Your task to perform on an android device: My manager has asked me to create an event titled as RCA meet , Create an event titled as RCA meet for 26th September at 09:30 AM in the Calendar app.
Image 0: 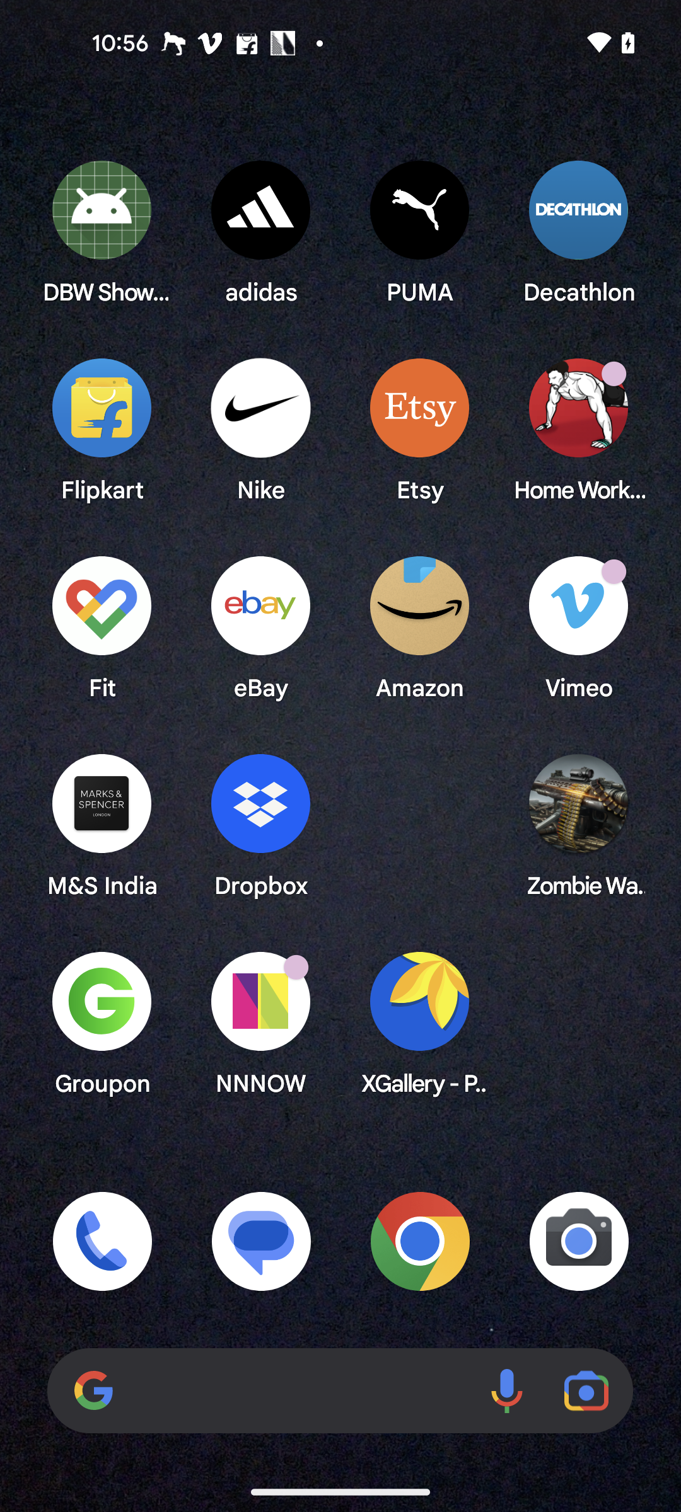
Open the Calendar app
Step 0: open app "Calendar"
Image 1: 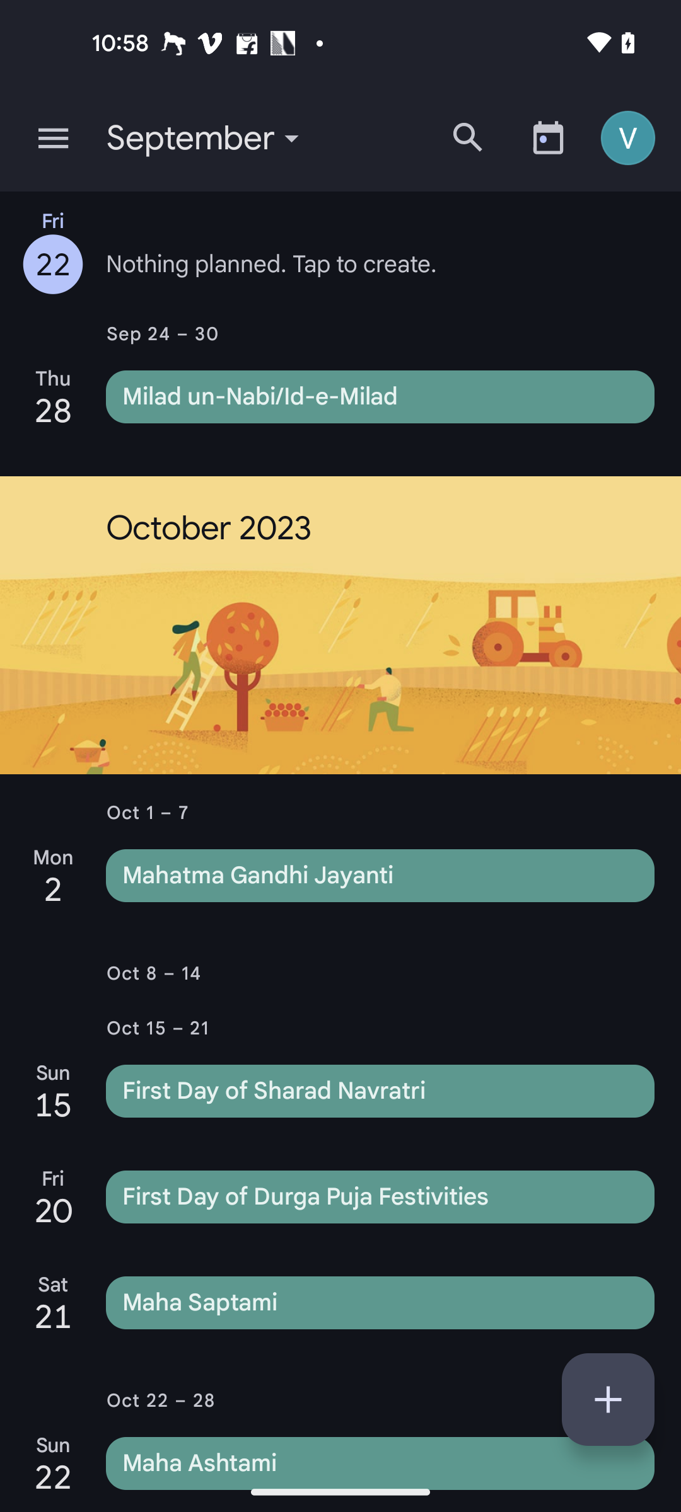
Click on the plus icon at the bottom right corner of the screen
Step 1: click (608, 1399)
Image 2: 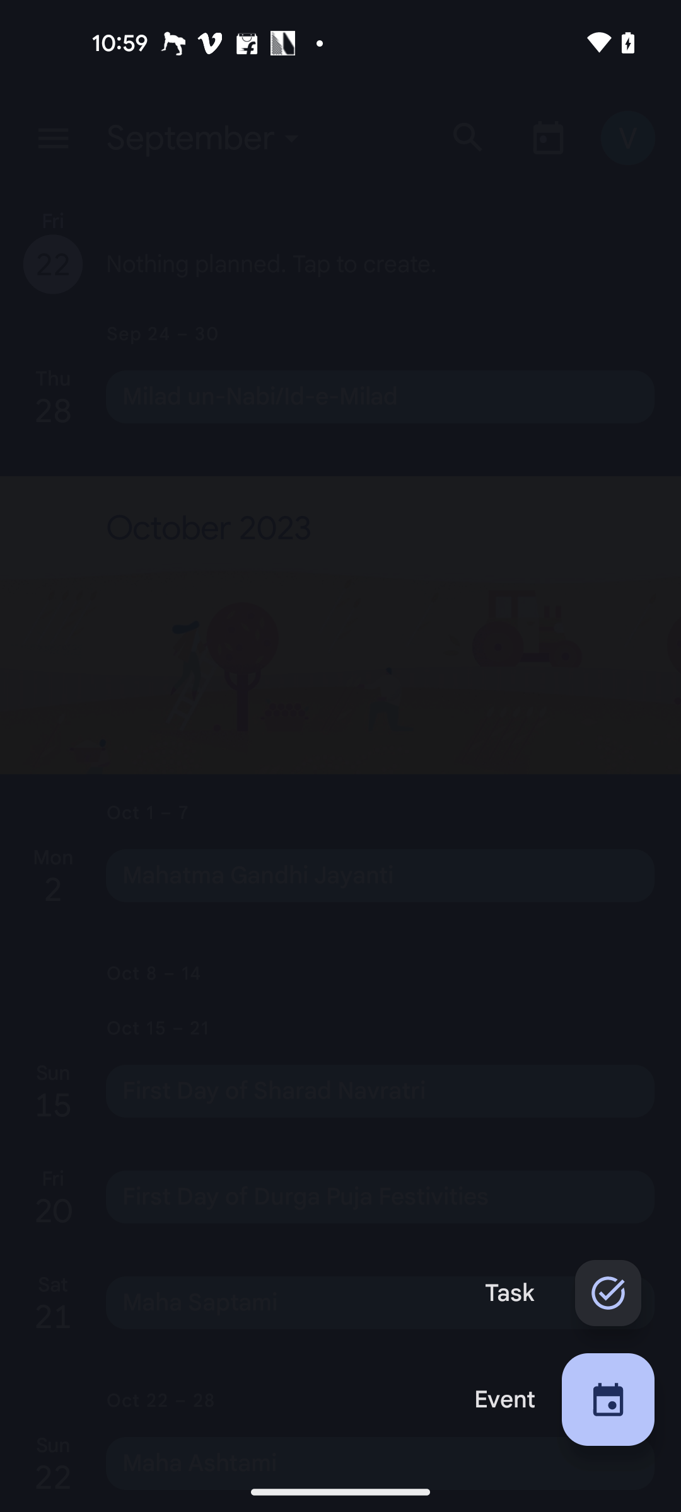
Select the event option
Step 2: click (504, 1399)
Image 3: 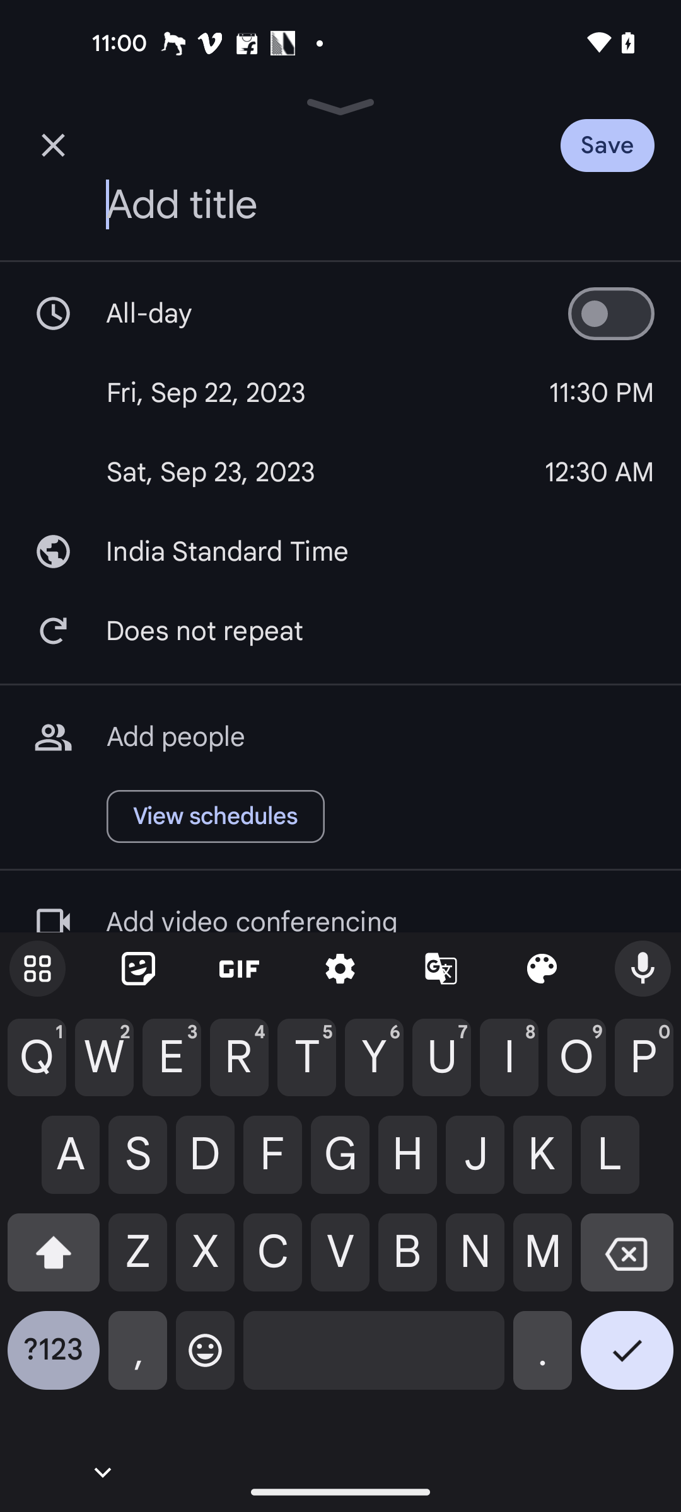
Add the Event title as RCA meet
Step 3: type "RCA meet"
Image 4: 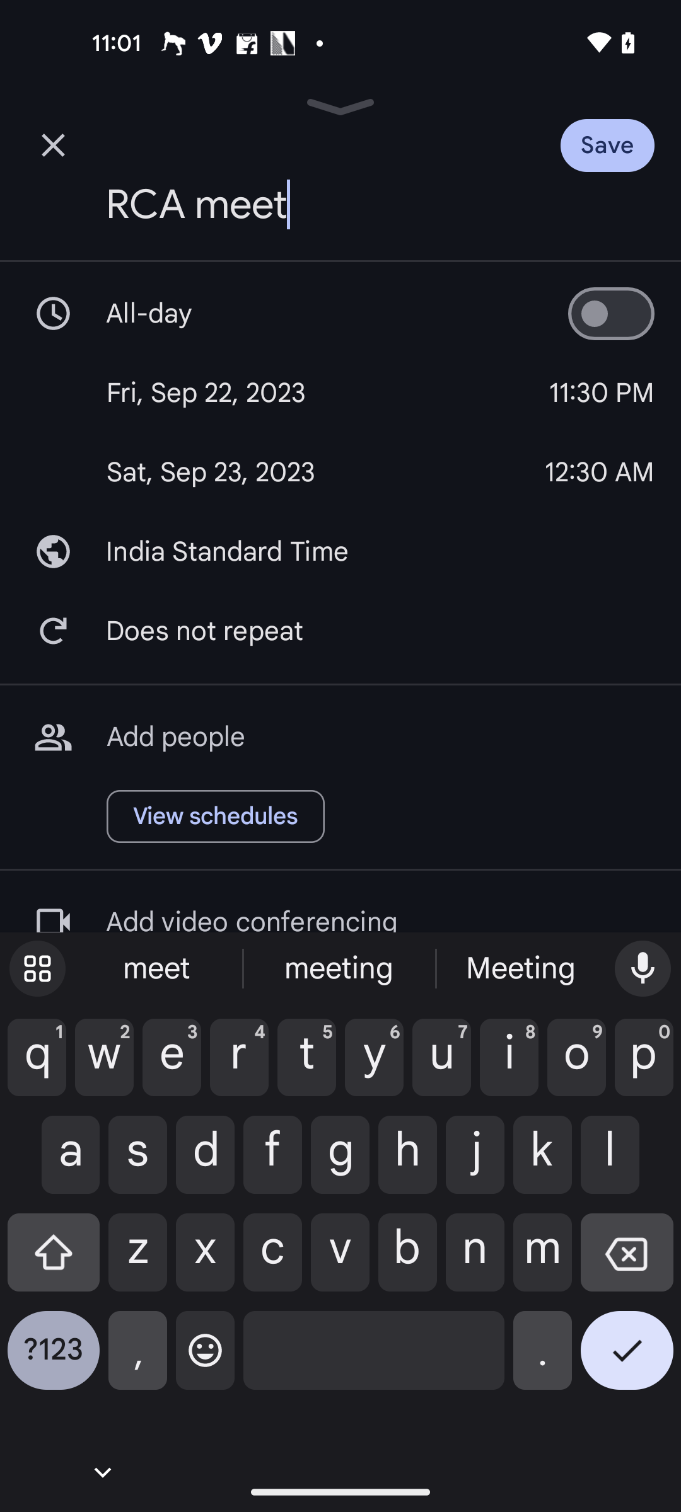
Go to the dates section
Step 4: click (327, 392)
Image 5: 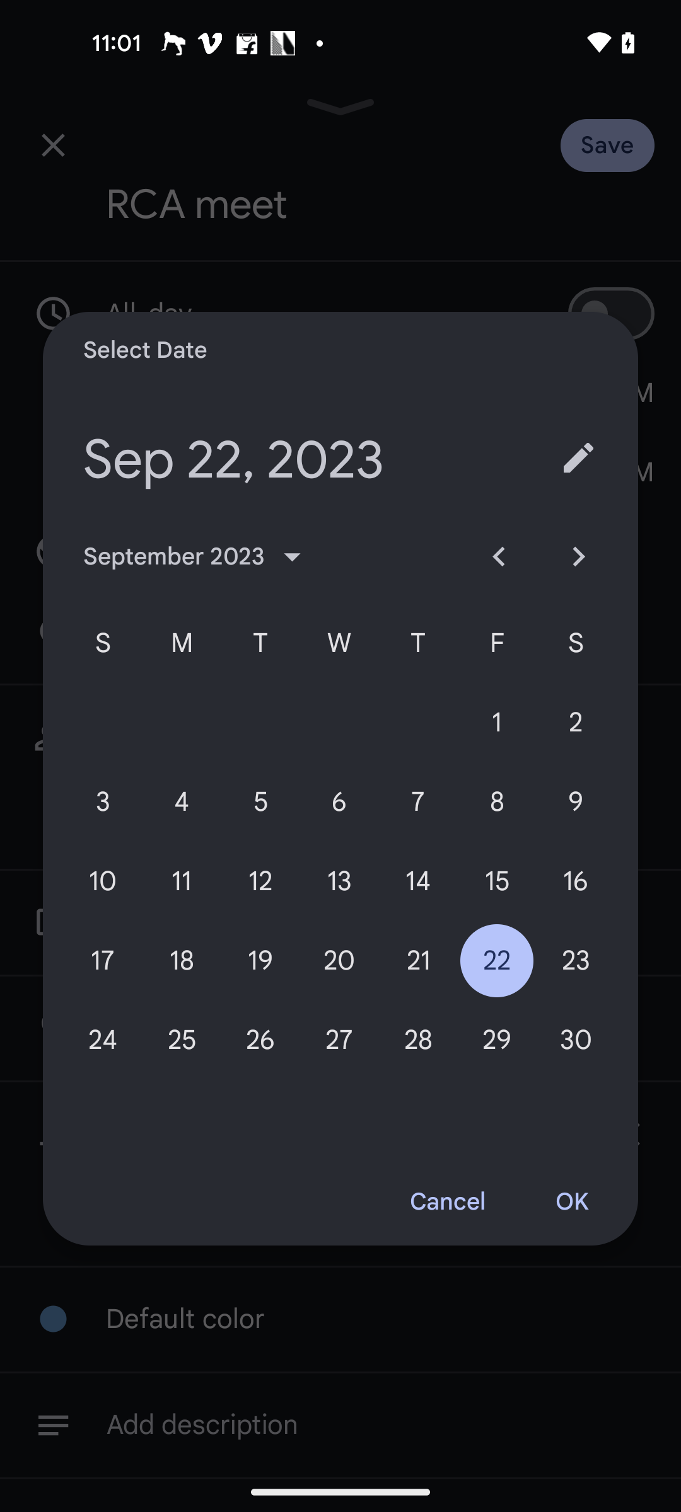
Set the event date to 26th September
Step 5: click (260, 1039)
Image 6: 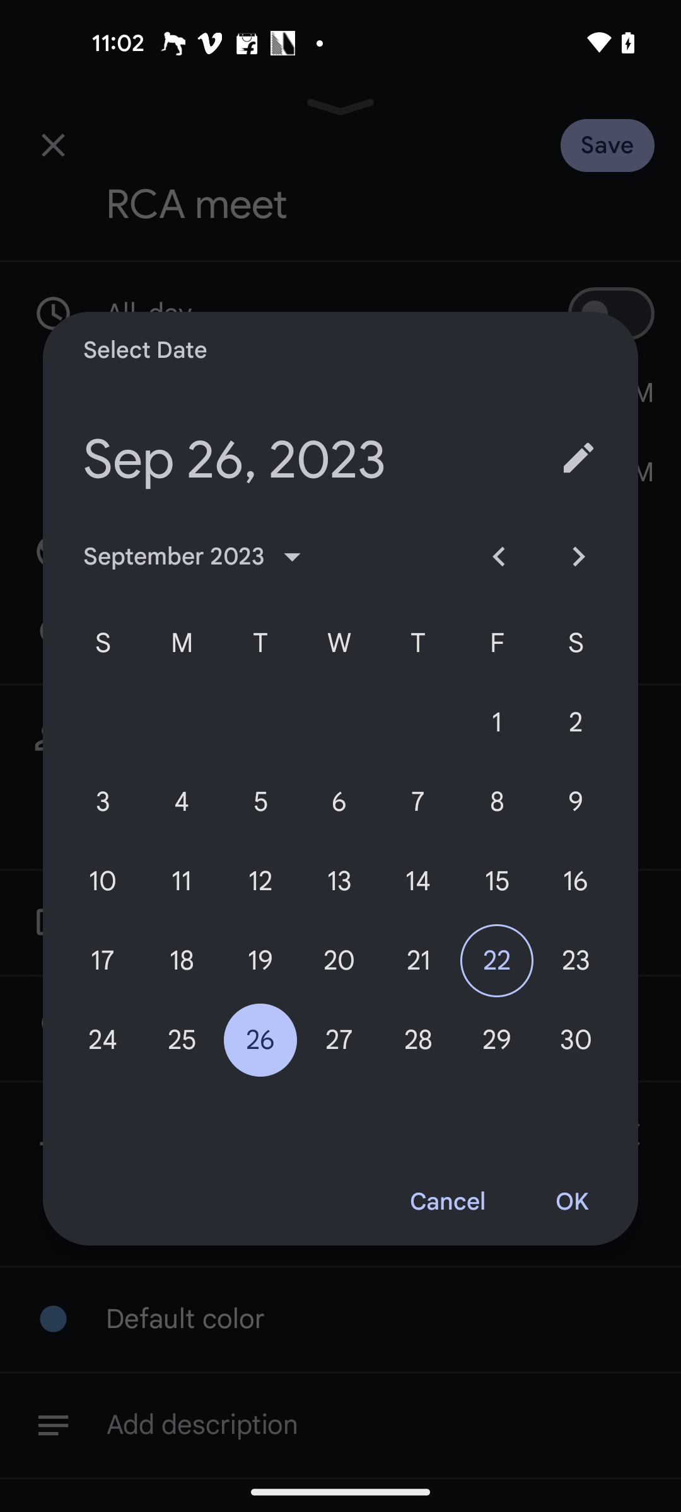
Click on the OK button in the pop up
Step 6: click (571, 1202)
Image 7: 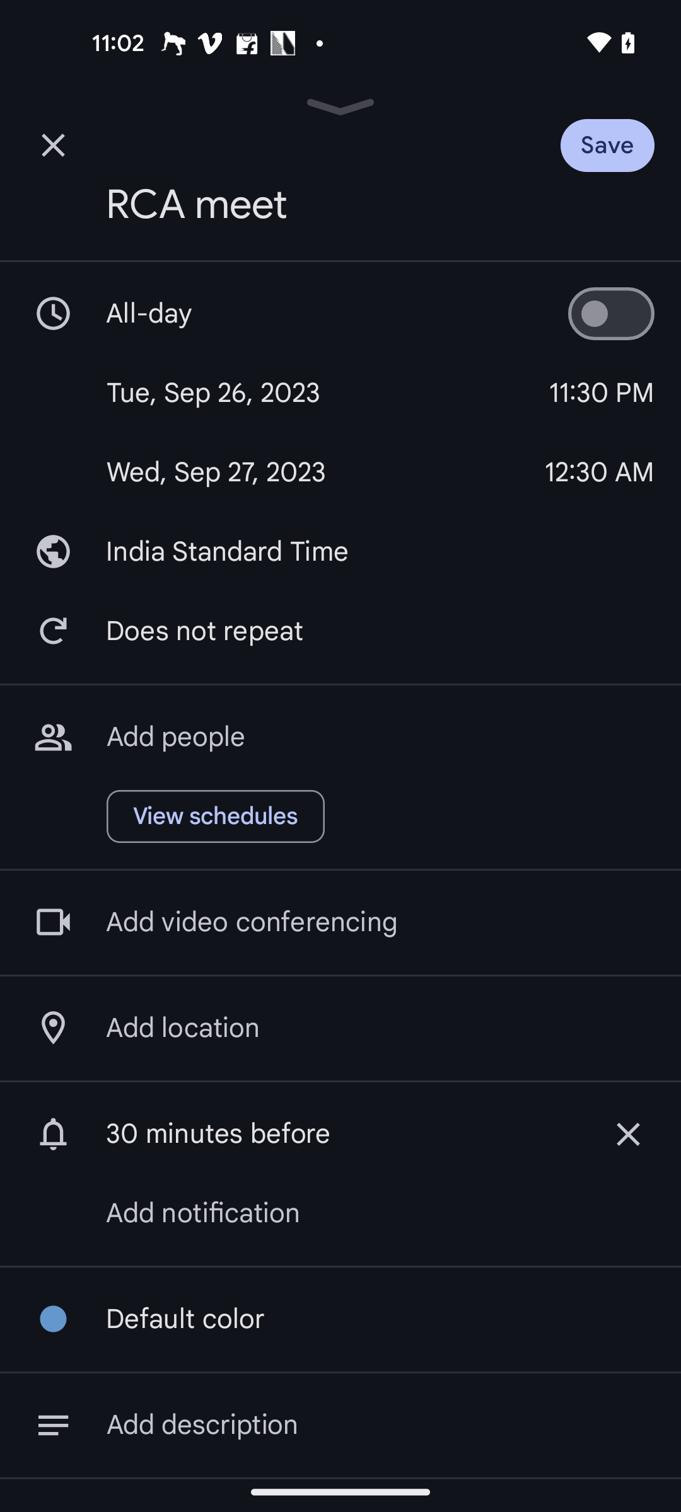
Go to the Times section
Step 7: click (601, 392)
Image 8: 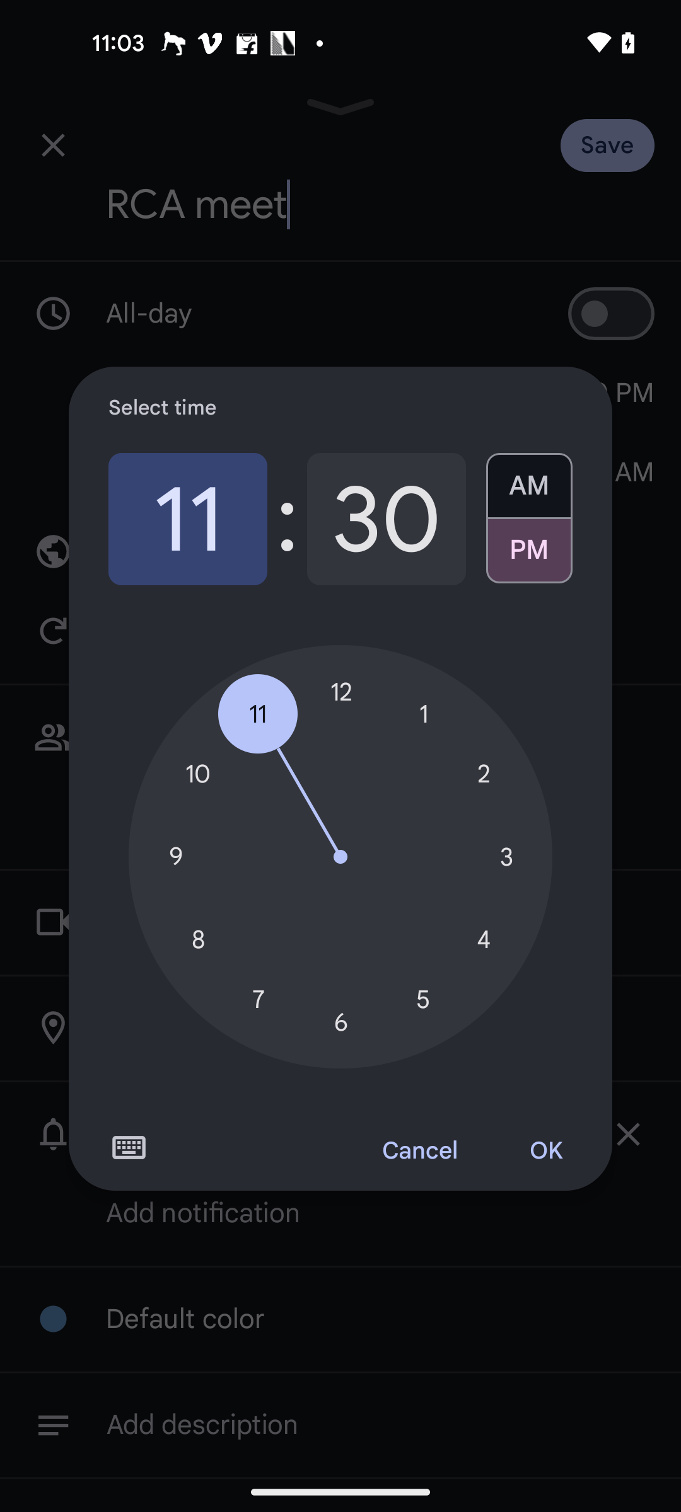
Set the Event hours to 09
Step 8: click (175, 856)
Image 9: 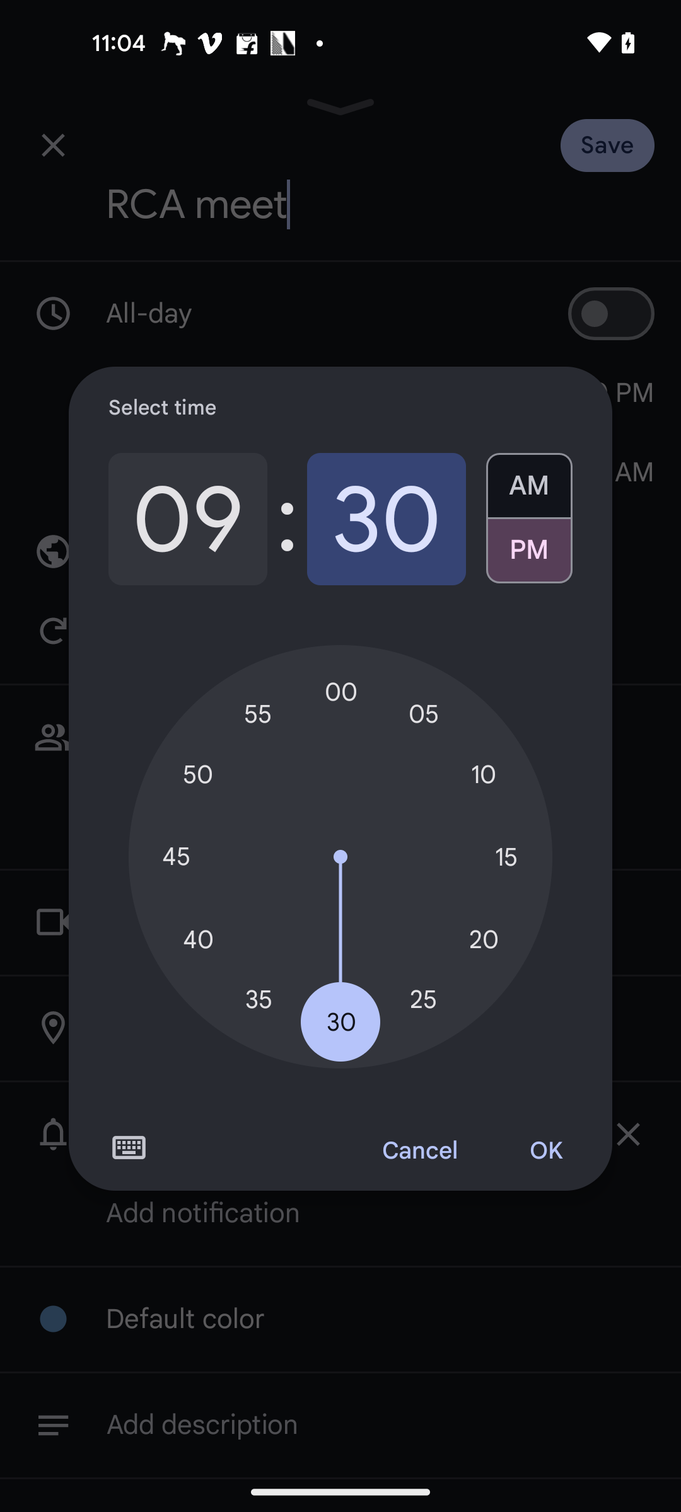
Select the AM time zone
Step 9: click (529, 479)
Image 10: 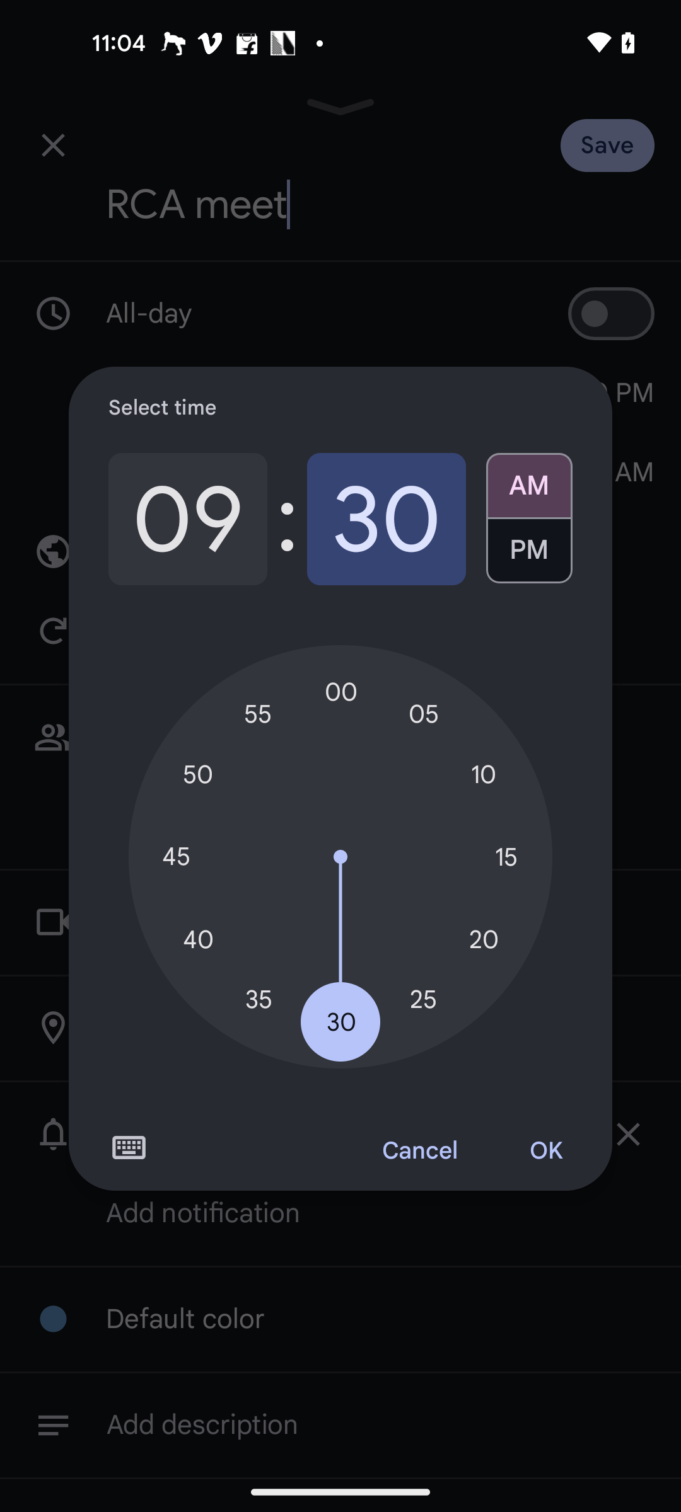
Click on the OK button in the pop up
Step 10: click (545, 1151)